Your task to perform on an android device: I enjoy the barbeque salad recipe and have saved it on the All Recipes Cookbook app.
Image 0: 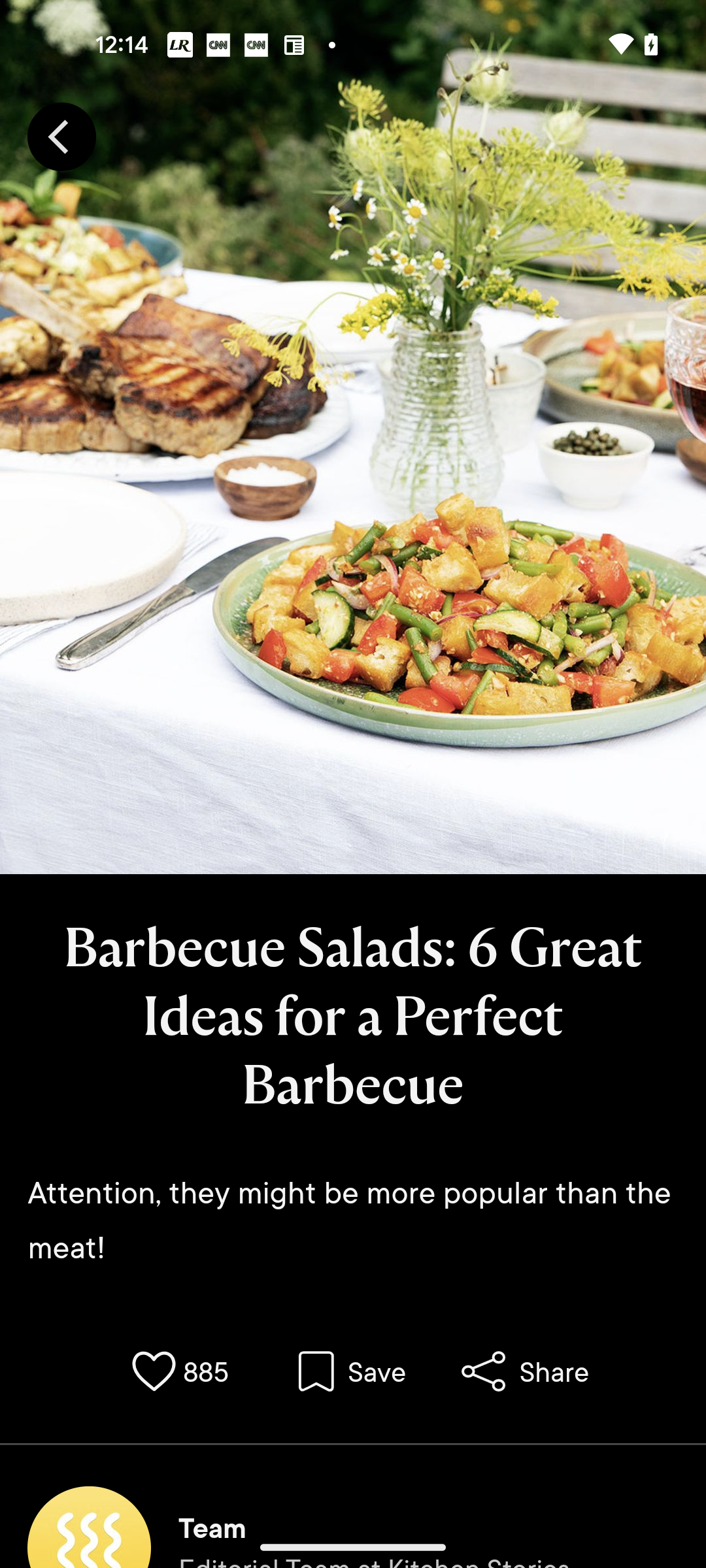
Open the All Recipes Cookbook app
Step 0: open app "All Recipes Cookbook"
Image 1: 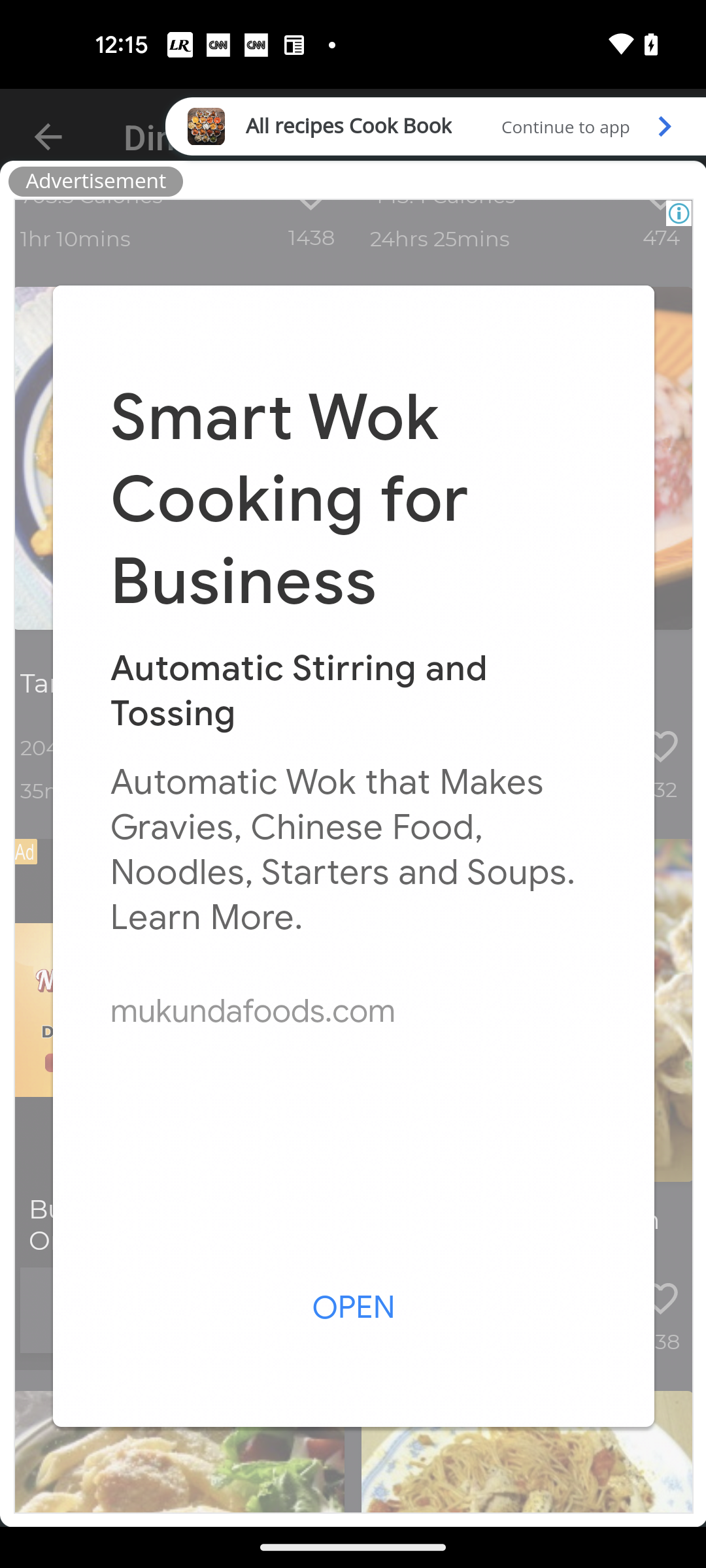
Click on the Continue to app 
Step 1: click (553, 126)
Image 2: 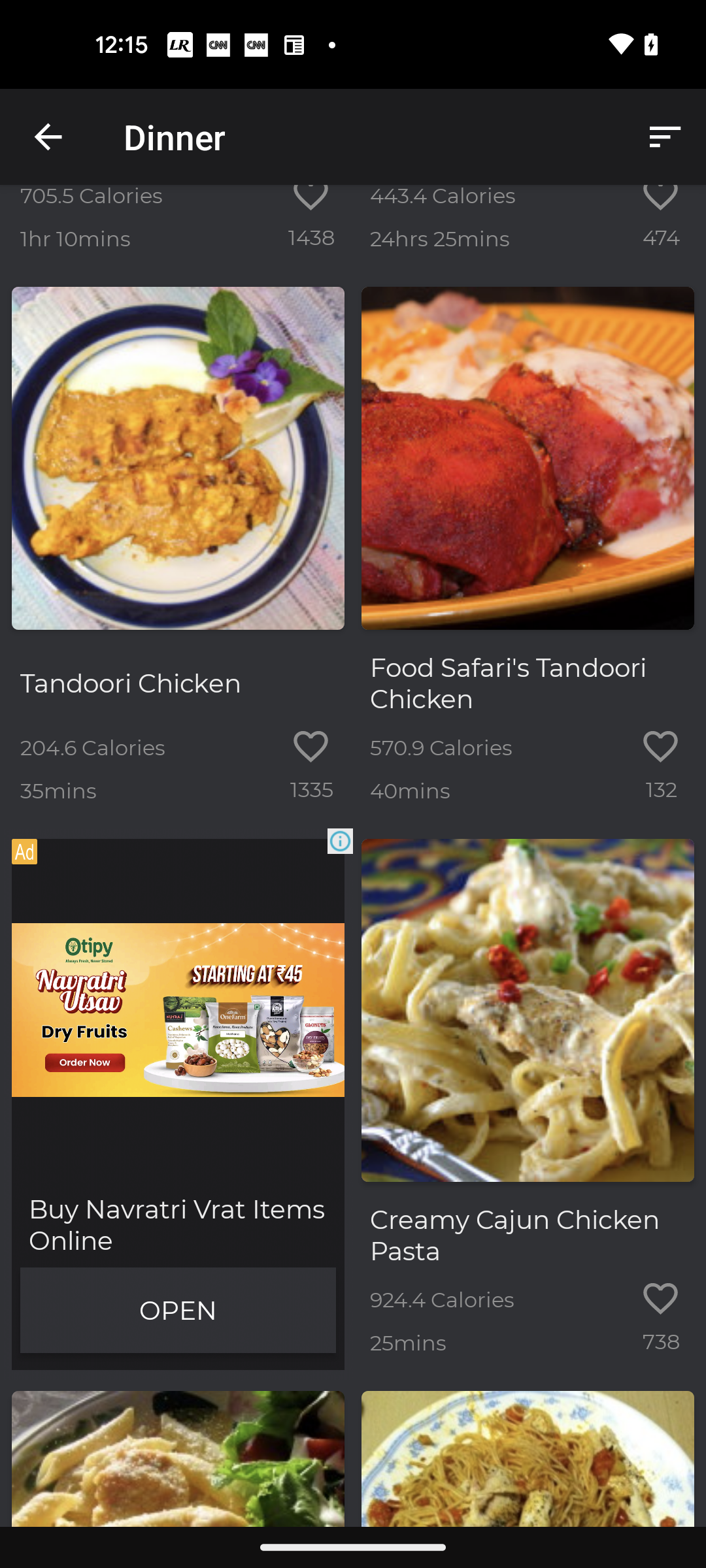
Go back to the previous screen
Step 2: press back button
Image 4: 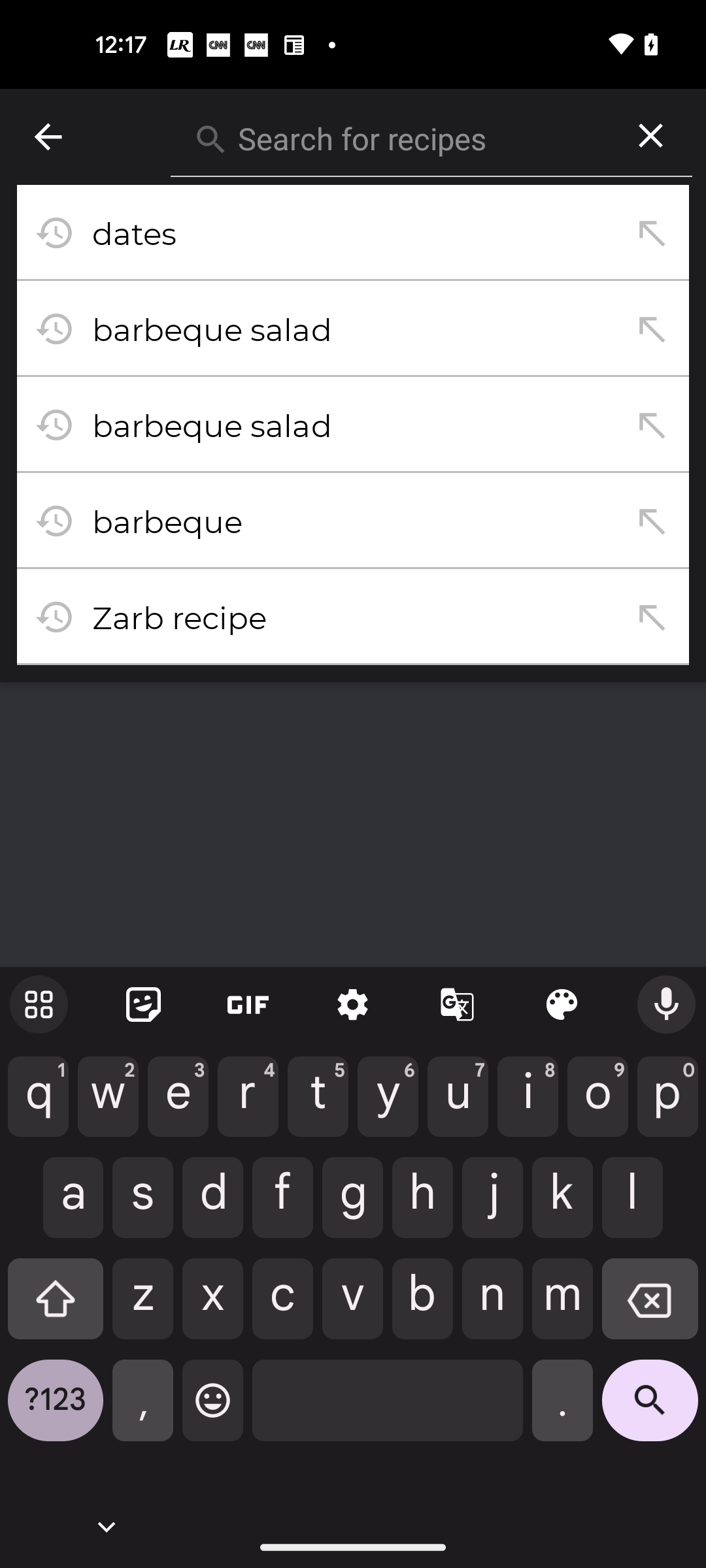
Search for barbeque salad
Step 4: type "barbeque salad"
Image 5: 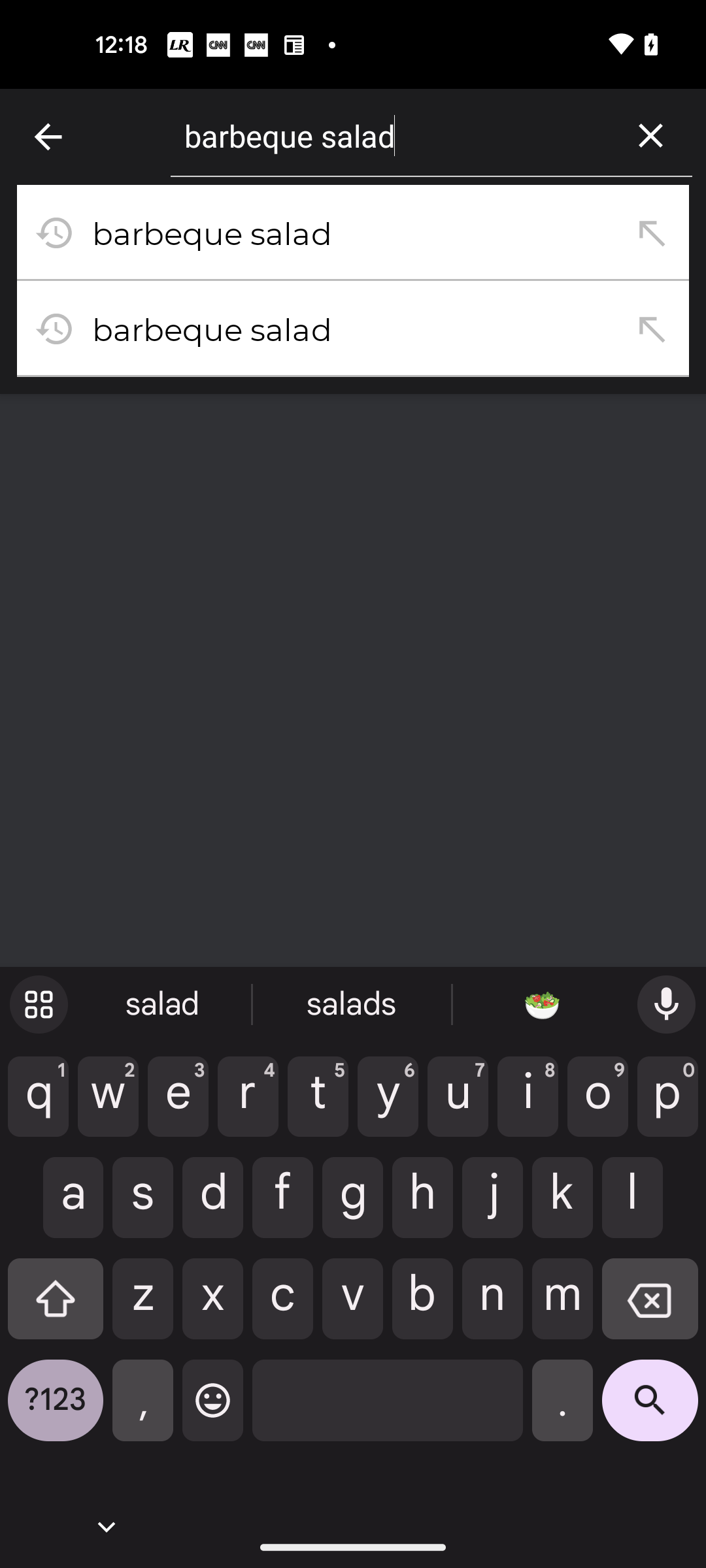
Click on the search icon at the bottom right corner
Step 5: click (650, 1410)
Image 6: 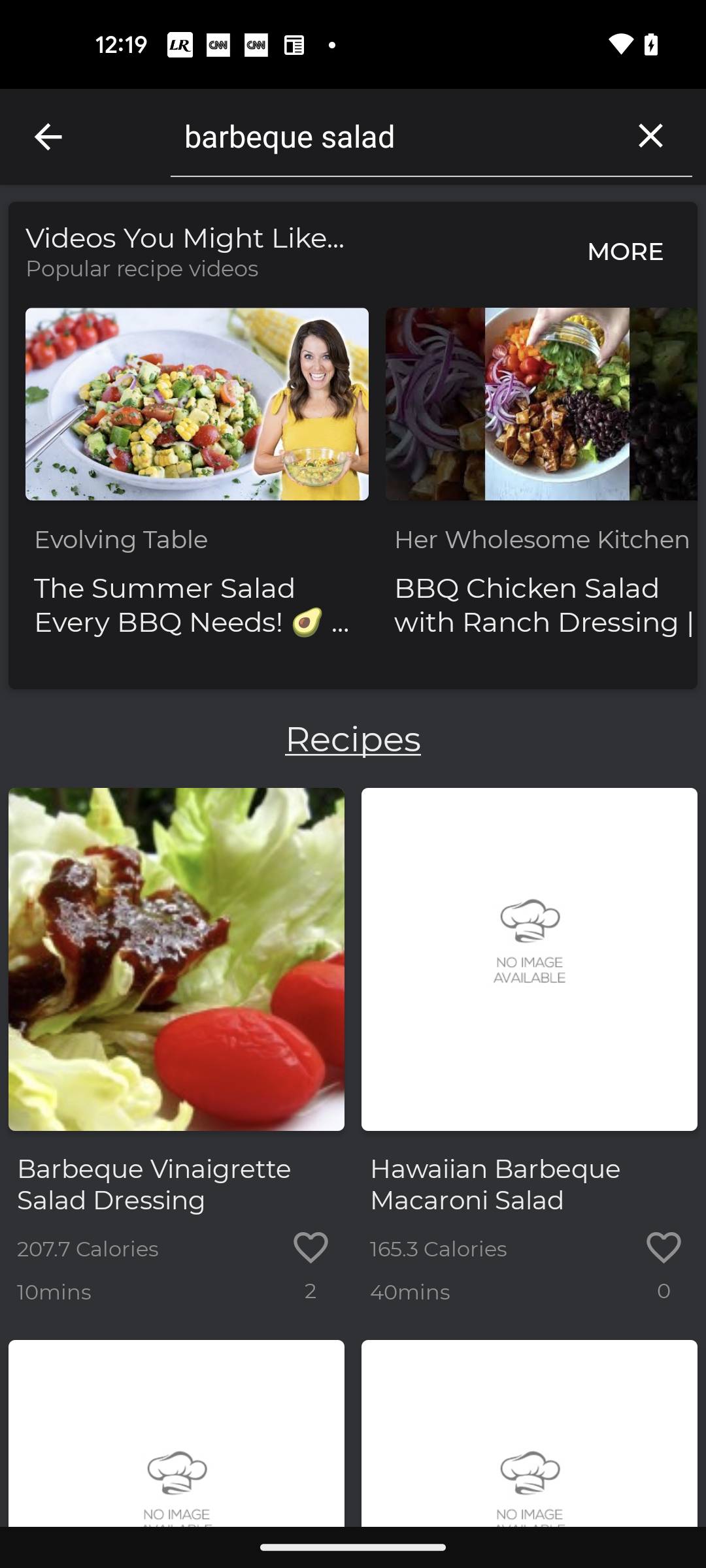
Open the Barbeque Vinaigrette salad
Step 6: click (215, 1009)
Image 7: 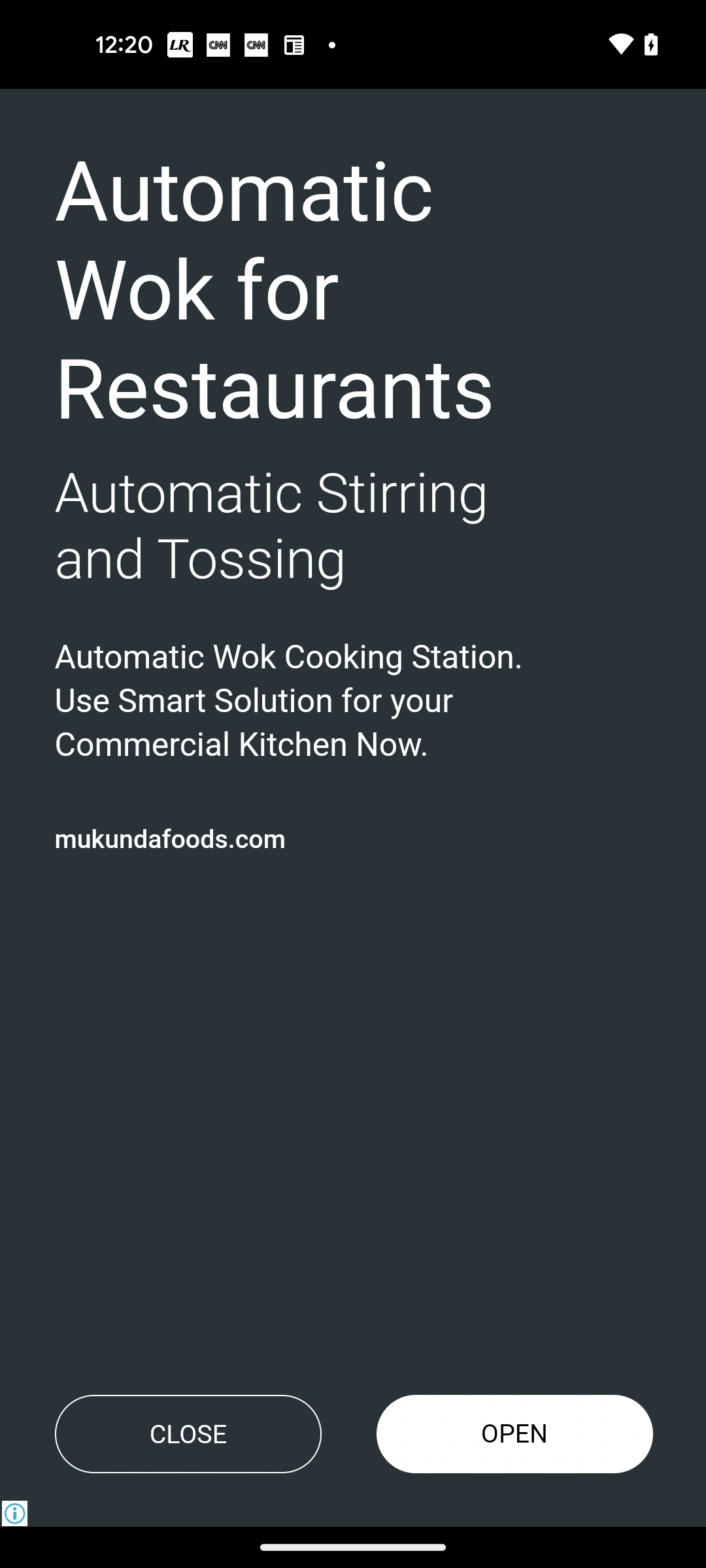
Click on the Close button
Step 7: click (188, 1433)
Image 8: 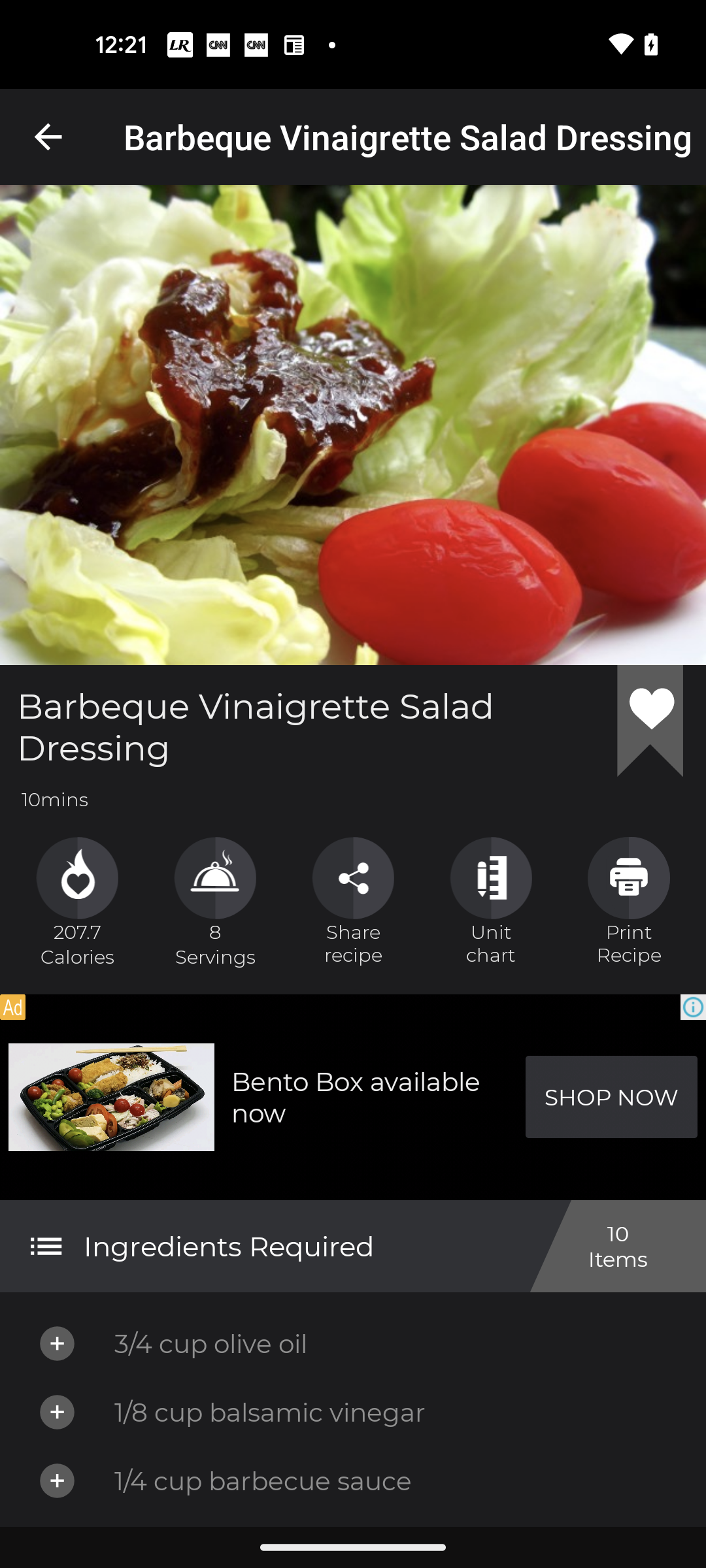
Click on the save icon
Step 8: click (656, 712)
Image 9: 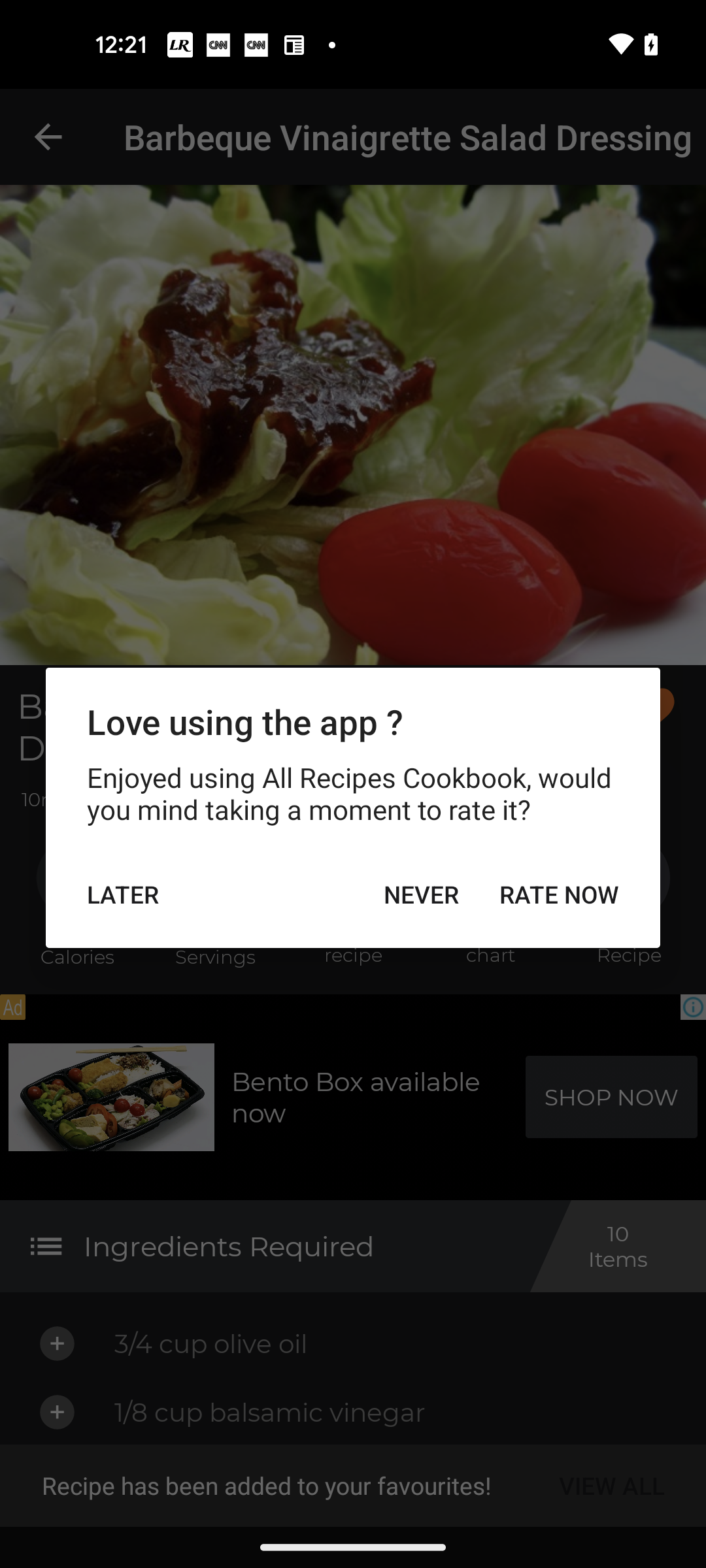
Click on later button
Step 9: click (123, 894)